Your task to perform on an android device: Convert 10grams into pounds in the calculator app
Image 0: 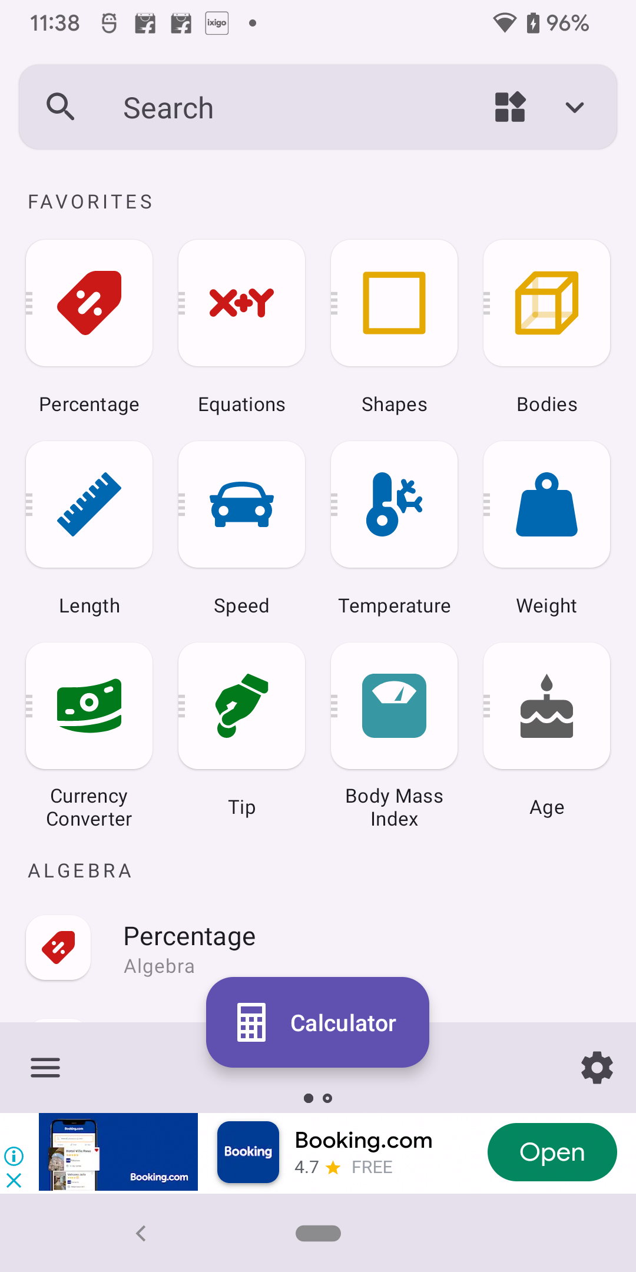
click on weight
Step 0: click (546, 528)
Image 1: 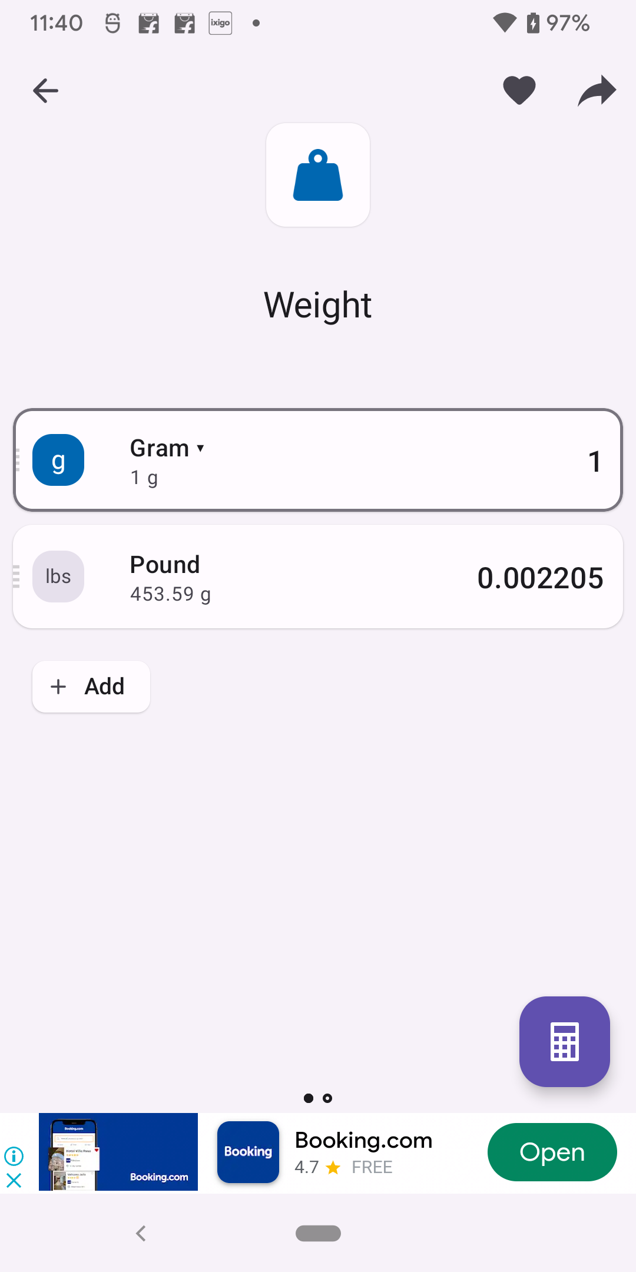
click on gram option
Step 1: click (582, 460)
Image 2: 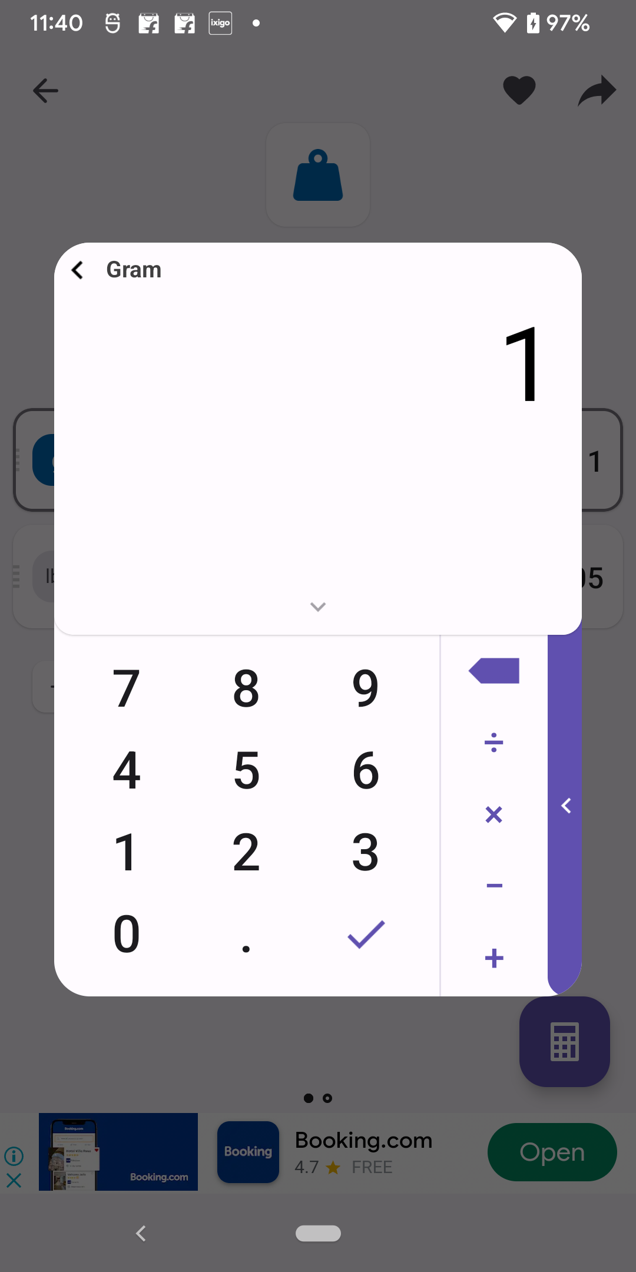
add 10
Step 2: click (127, 852)
Image 4: 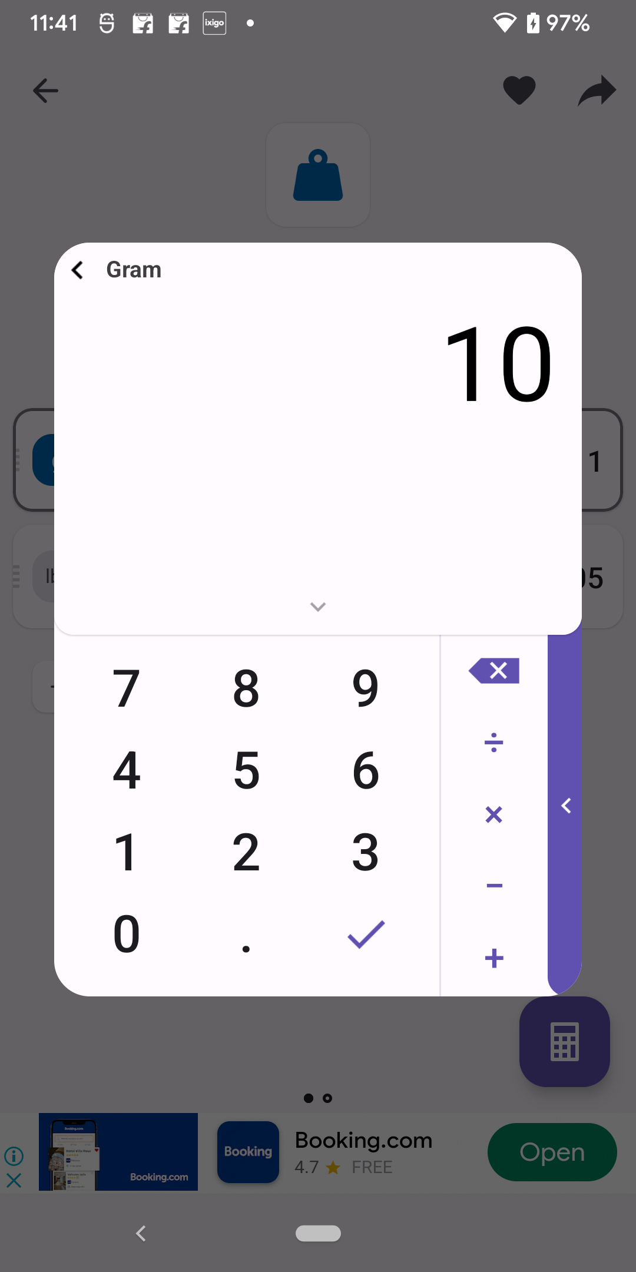
click on the correct button
Step 4: click (366, 934)